Your task to perform on an android device: Open Quikr app, Open the Voltas Window AC 1.5 Tons and View photos of the item
Image 0: 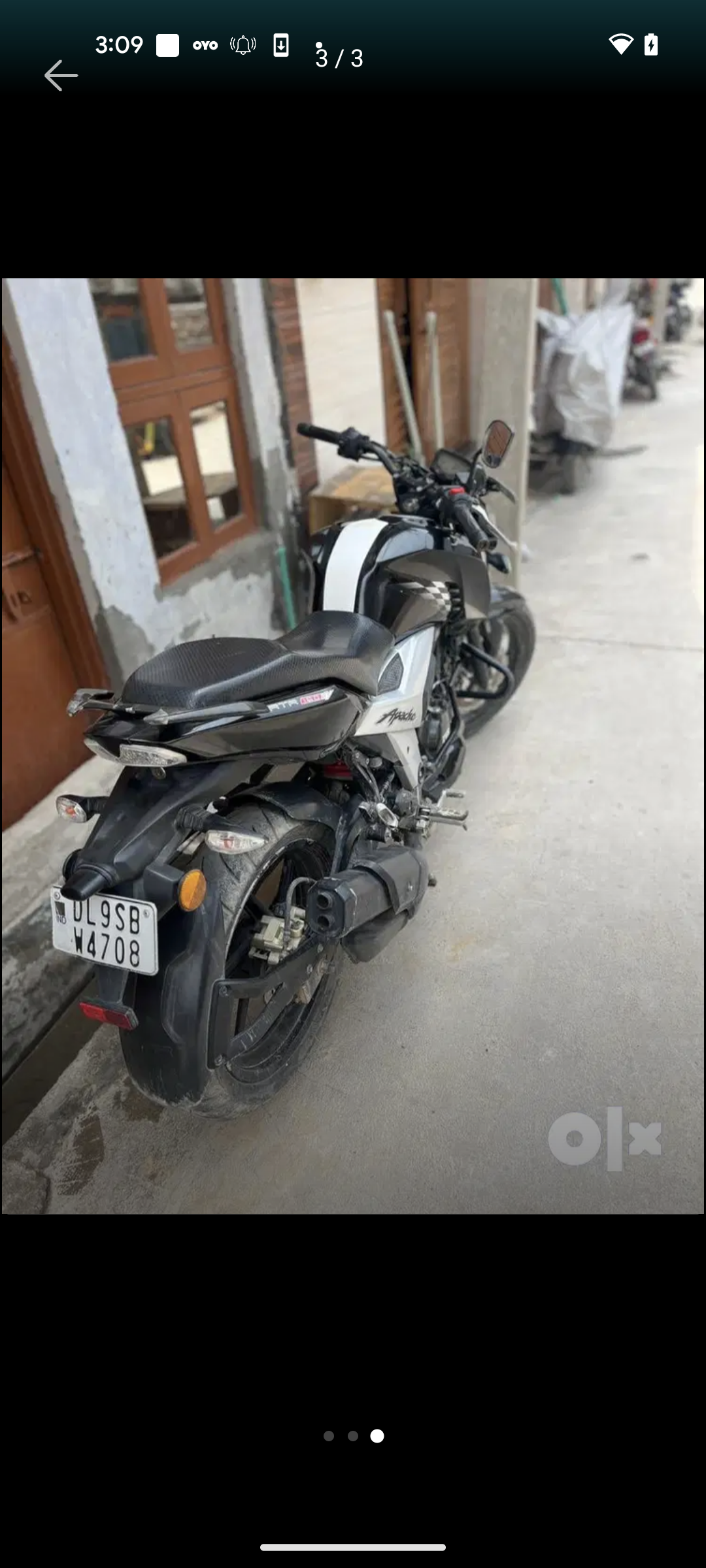
Open Quikr app
Step 0: open app "Quikr"
Image 1: 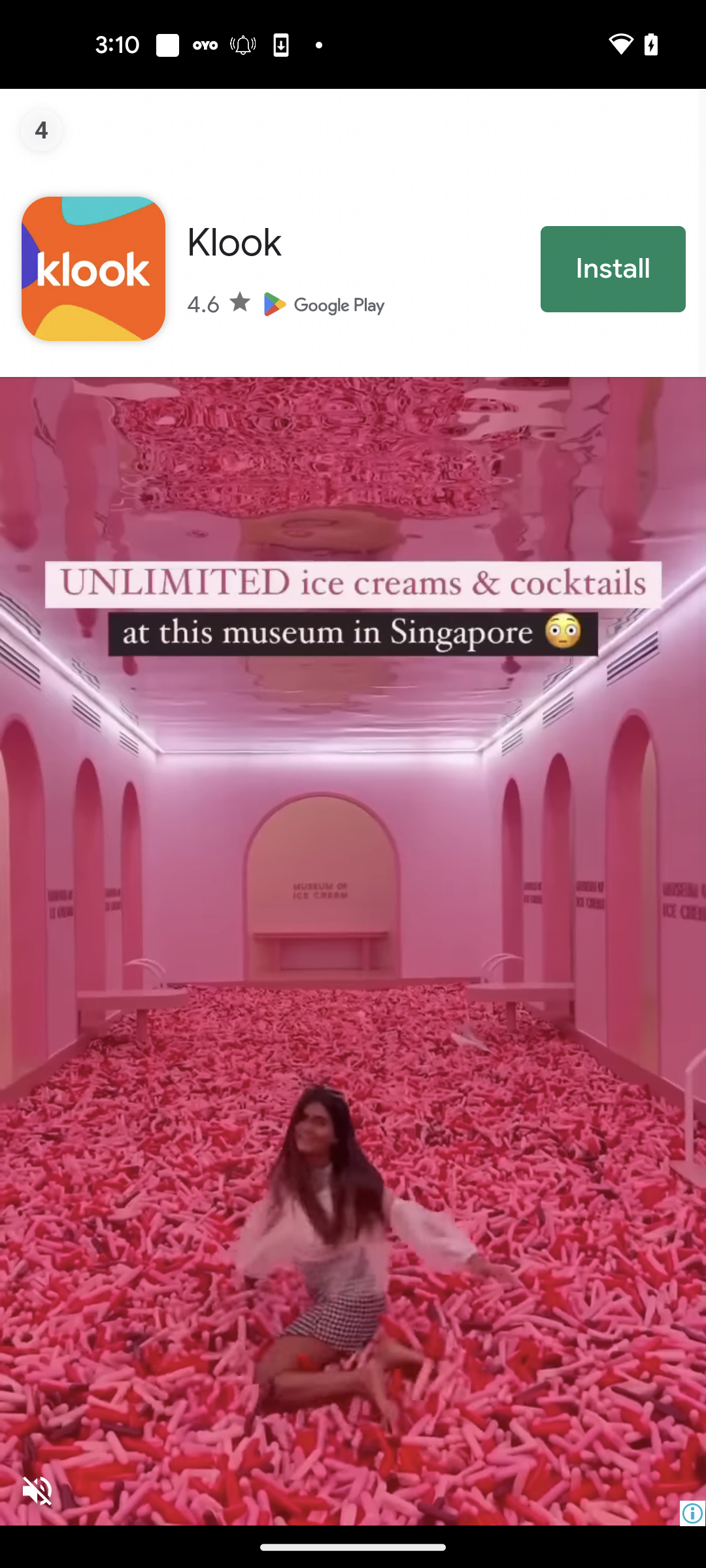
Click on the skip ad icon at the top left corner of the screen
Step 1: click (36, 133)
Image 3: 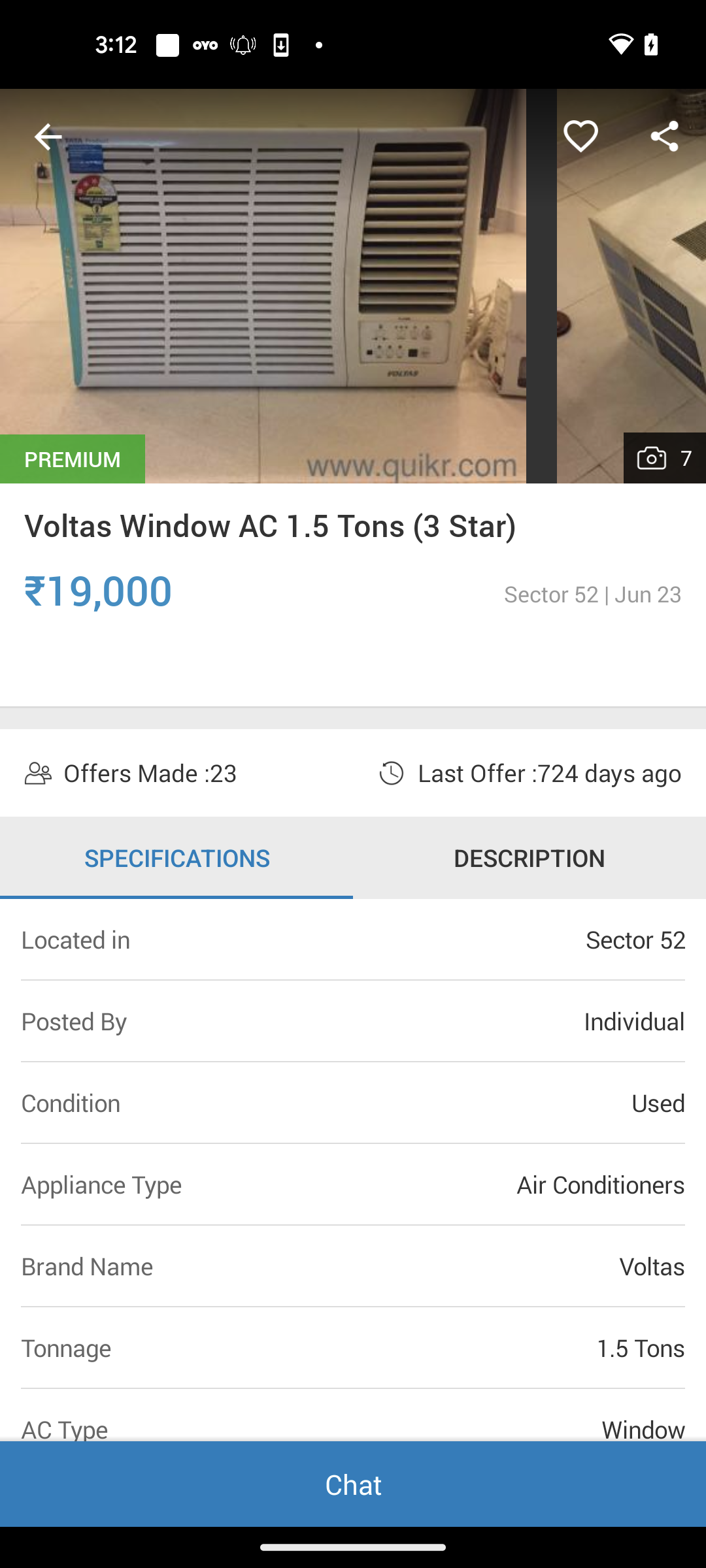
Click on the photo of the product
Step 3: click (354, 327)
Image 4: 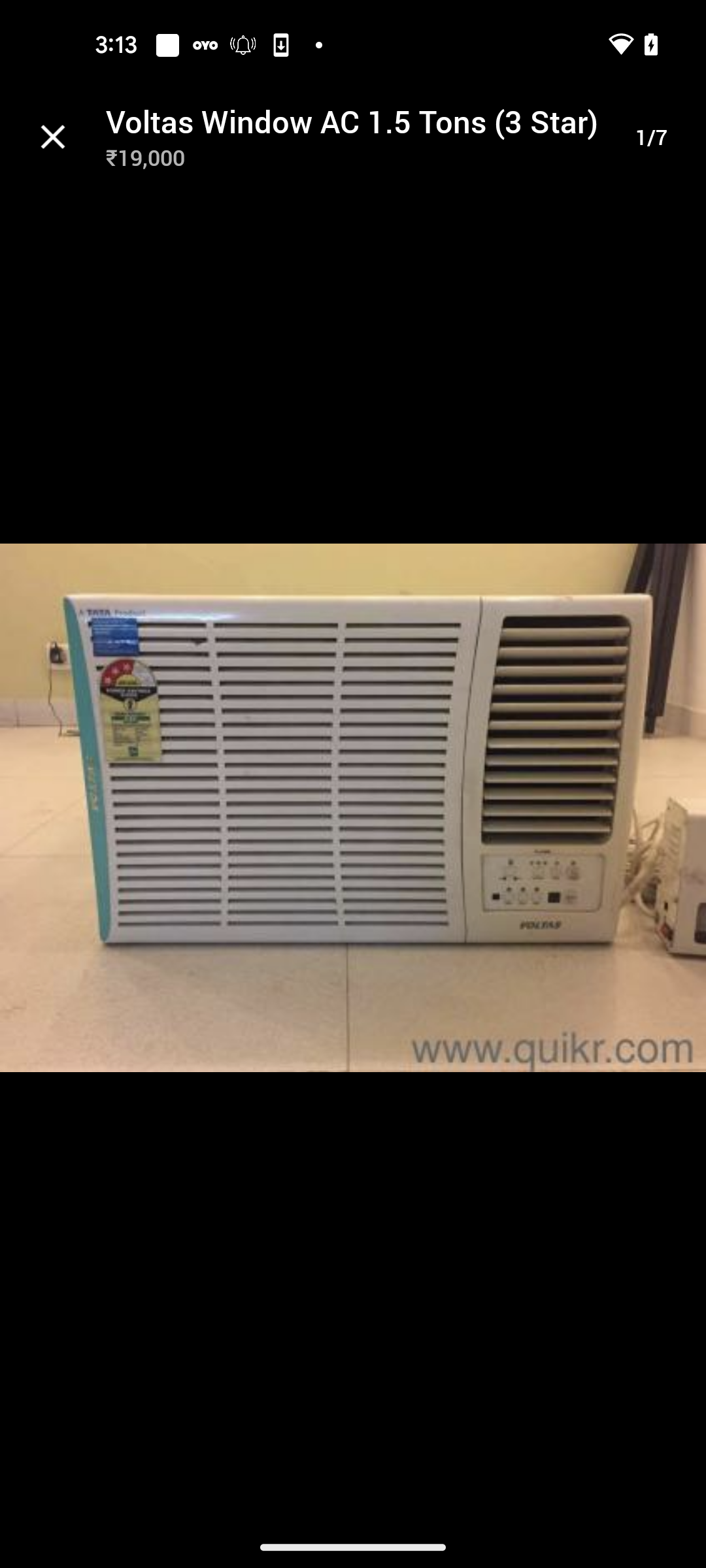
Swipe left to view more photos
Step 4: scroll right
Image 5: 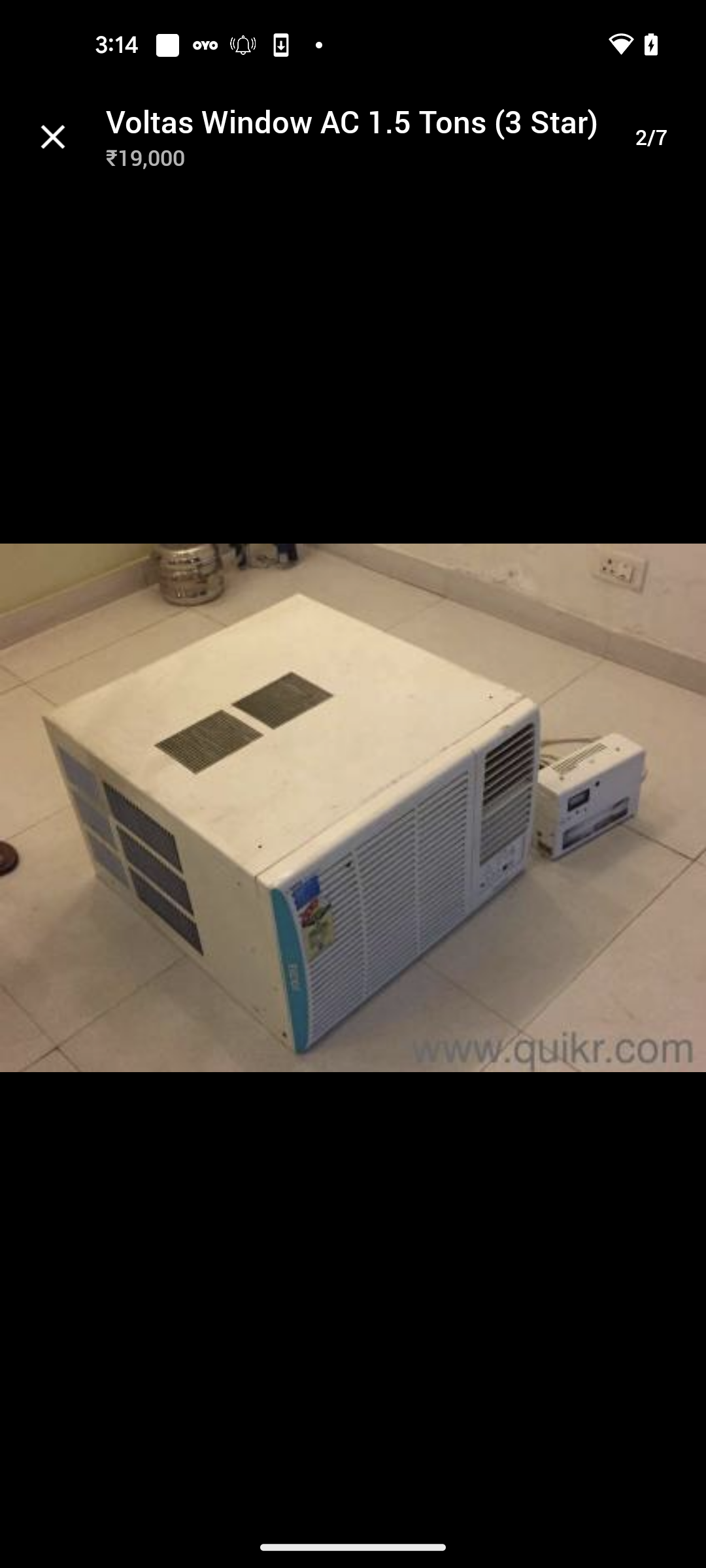
Swipe left to view more photos
Step 5: scroll right
Image 6: 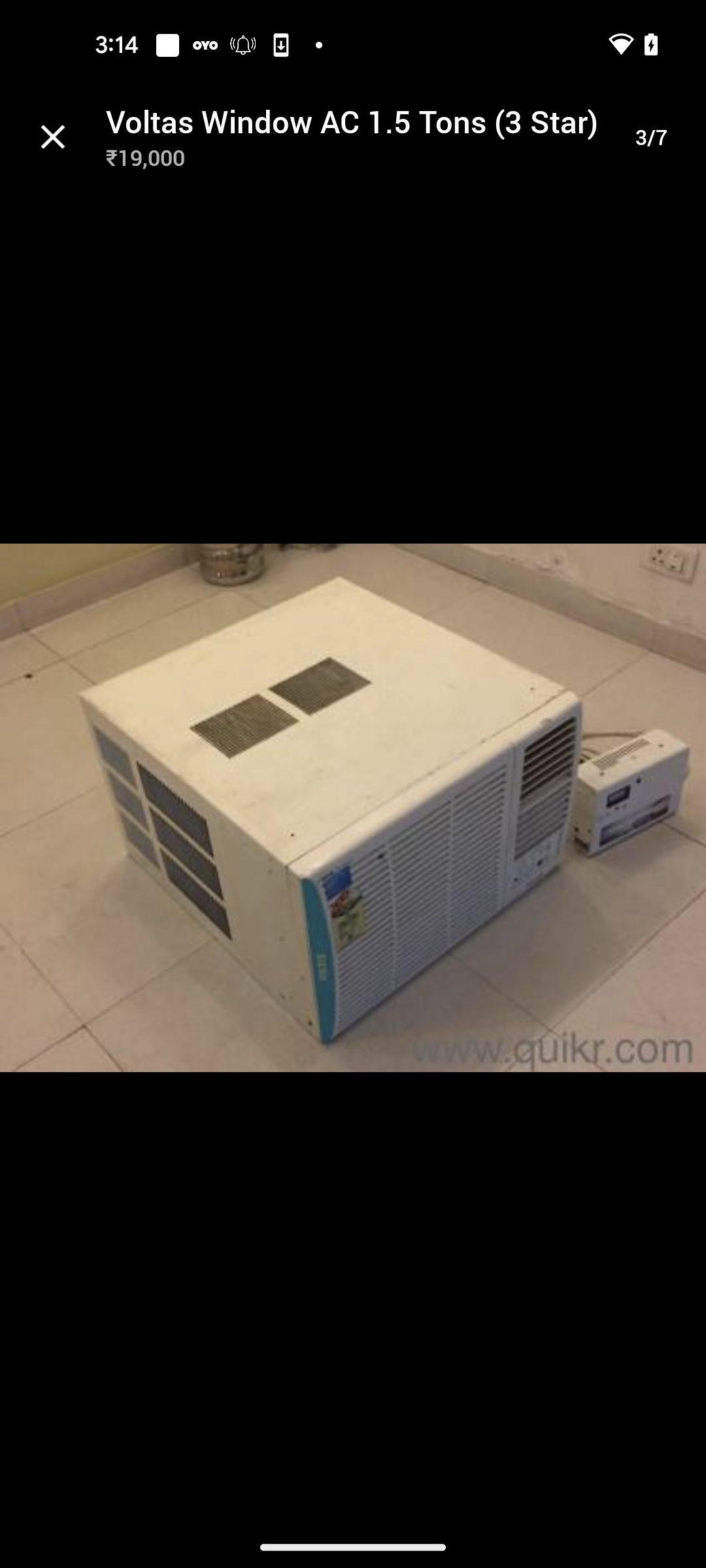
Swipe left to view more photos
Step 6: scroll right
Image 7: 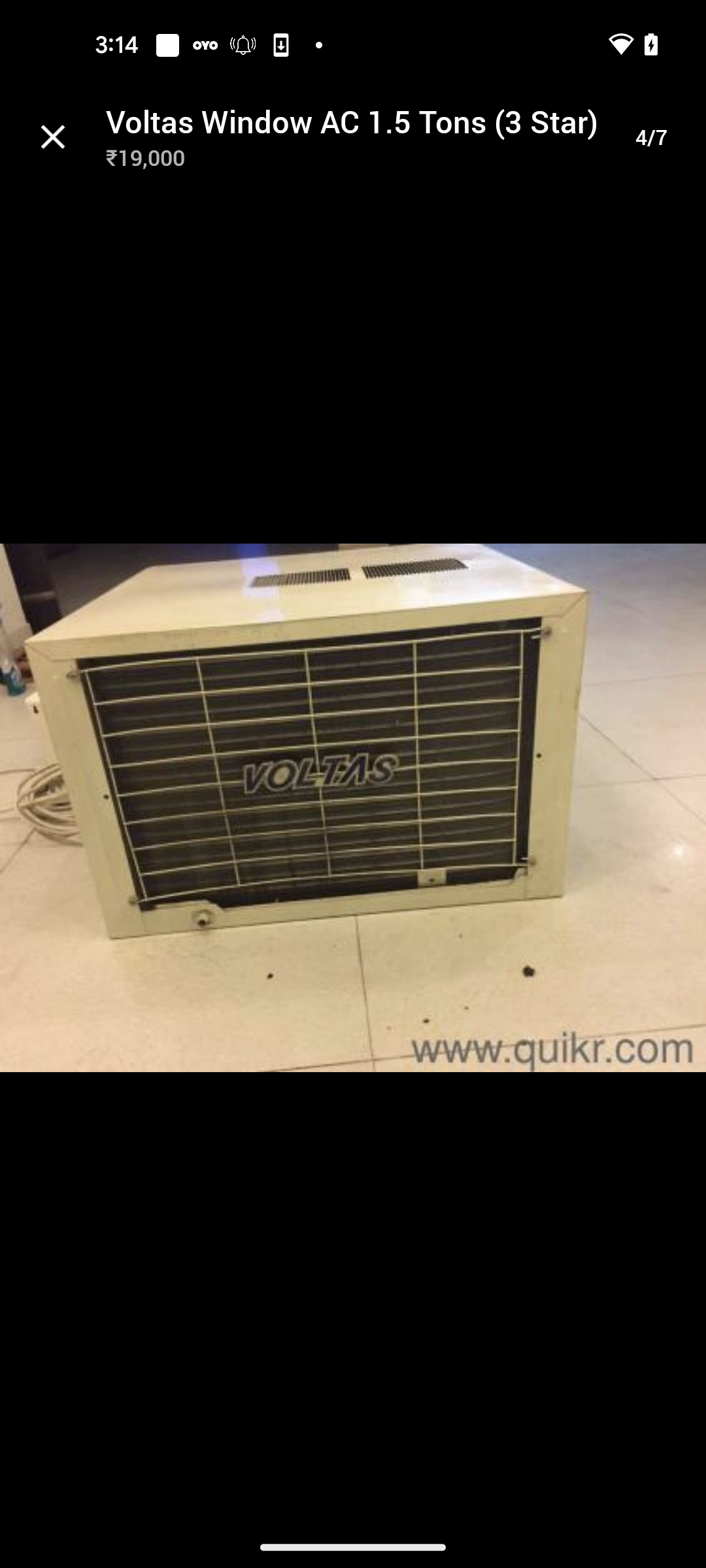
Swipe left to view more photos
Step 7: scroll right
Image 8: 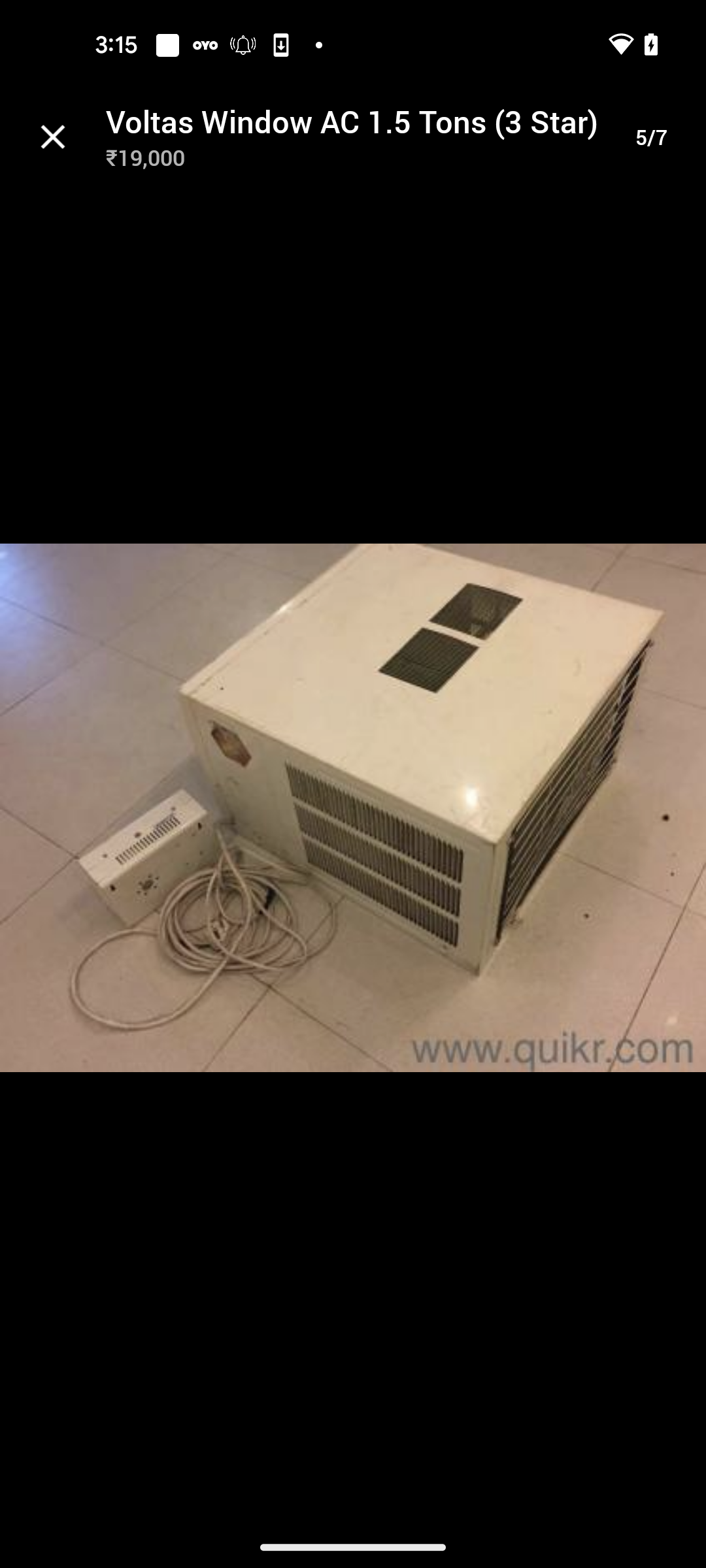
Swipe left to view more photos
Step 8: scroll right
Image 9: 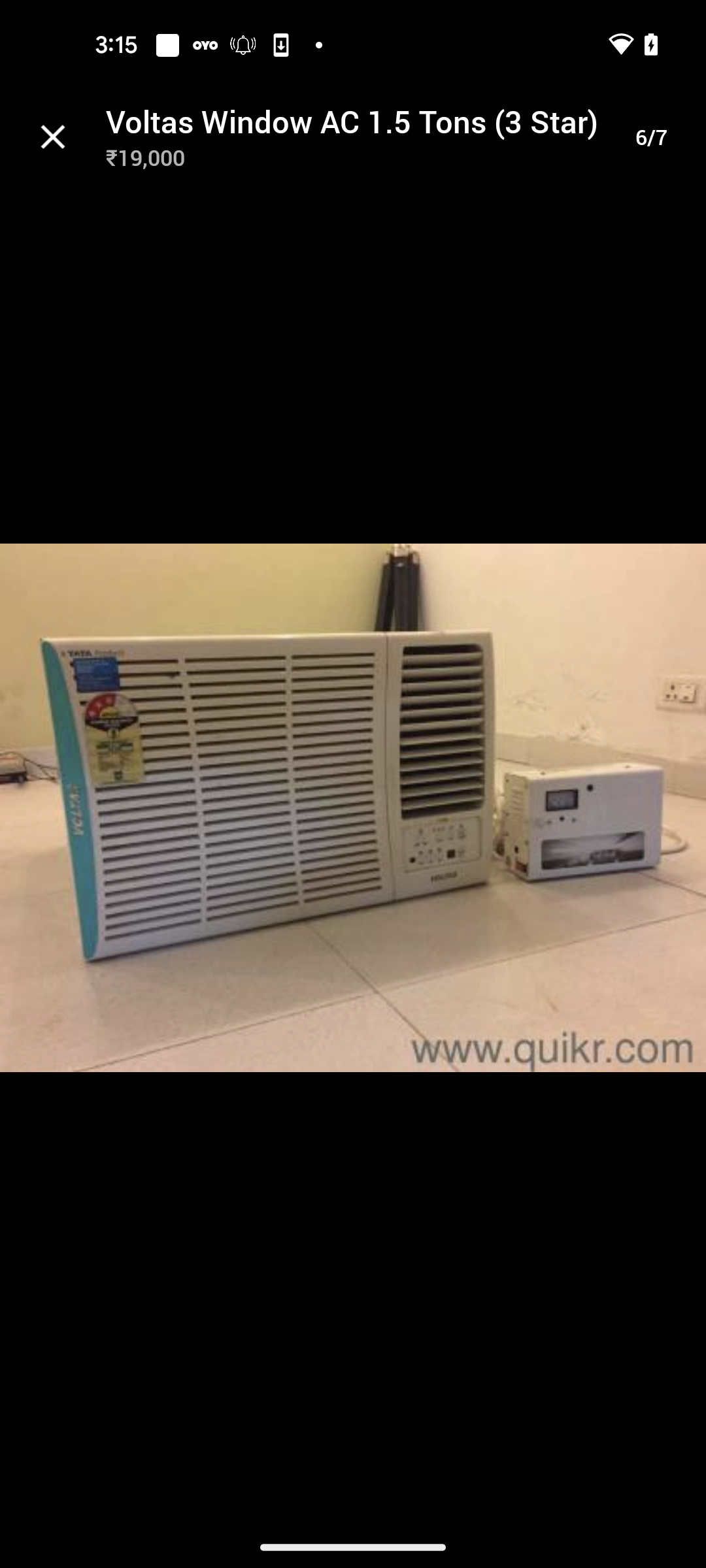
Swipe left to view more photos
Step 9: scroll right